Your task to perform on an android device: Send a mail to dbwscratch.test.id4@gmail.com with subject Testing of Mobile
Image 0: 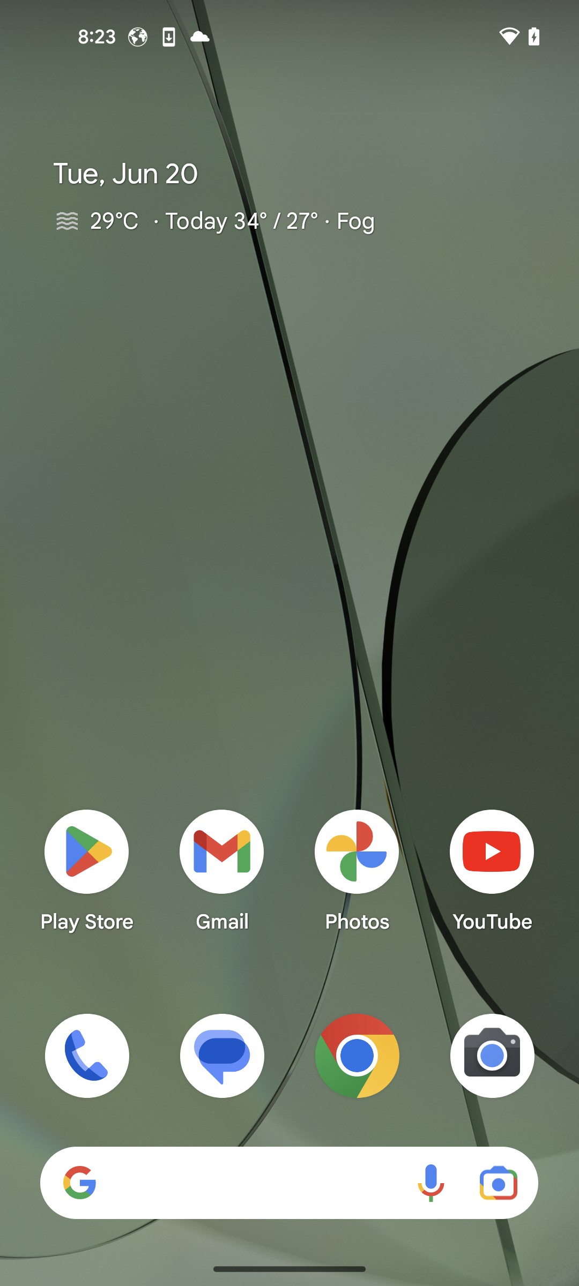
Open gmail app
Step 0: open app "Gmail"
Image 1: 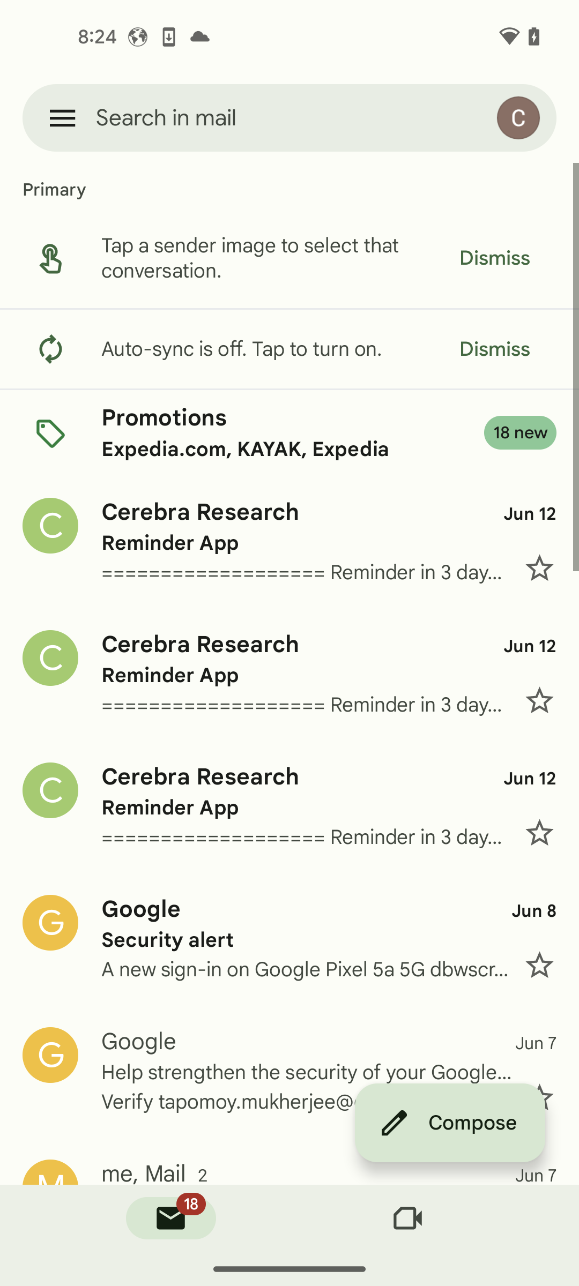
click on compose button in the bottom left of the screen
Step 1: click (450, 1123)
Image 2: 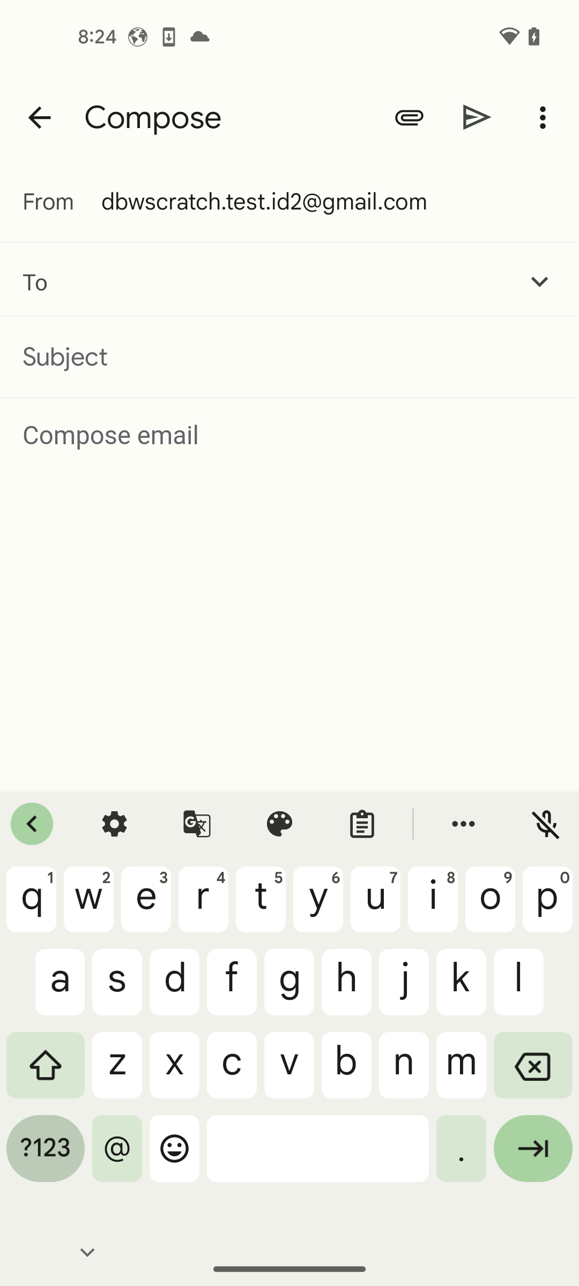
enter receiver email address dbwscratch.test.id4@gmail.com  
Step 2: type "dbwscratch.test.id4@gmail.com"
Image 3: 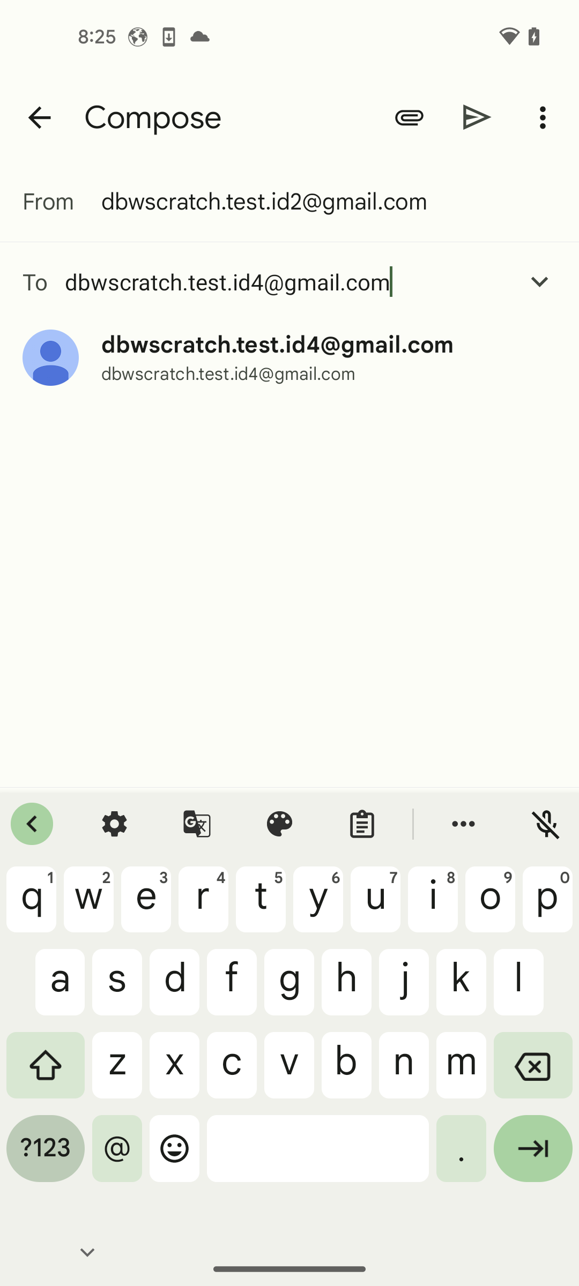
select the dbwscratch.test.id4@gmail.com email address
Step 3: click (277, 345)
Image 4: 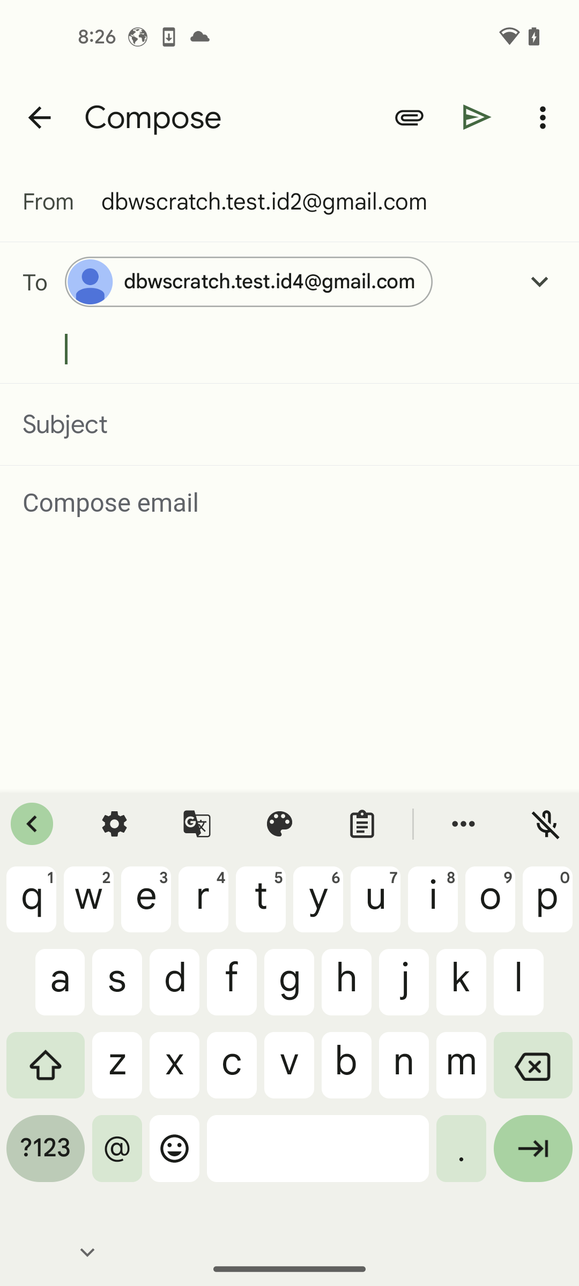
click on subject
Step 4: click (289, 424)
Image 5: 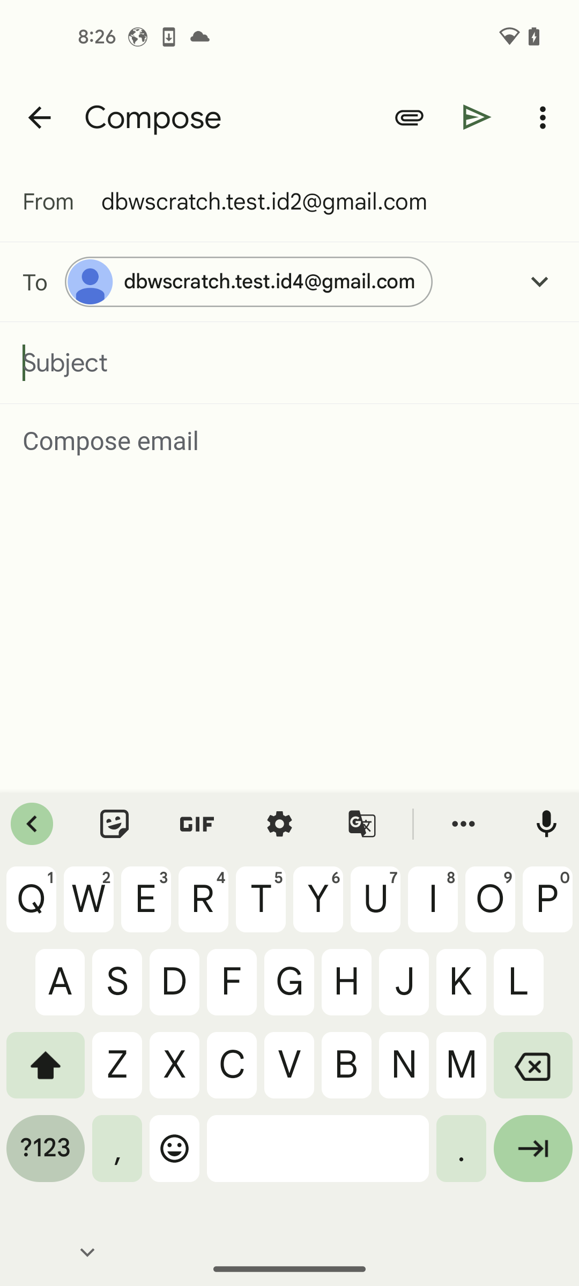
enter subject Testing of mobile
Step 5: type "testing of mobile"
Image 6: 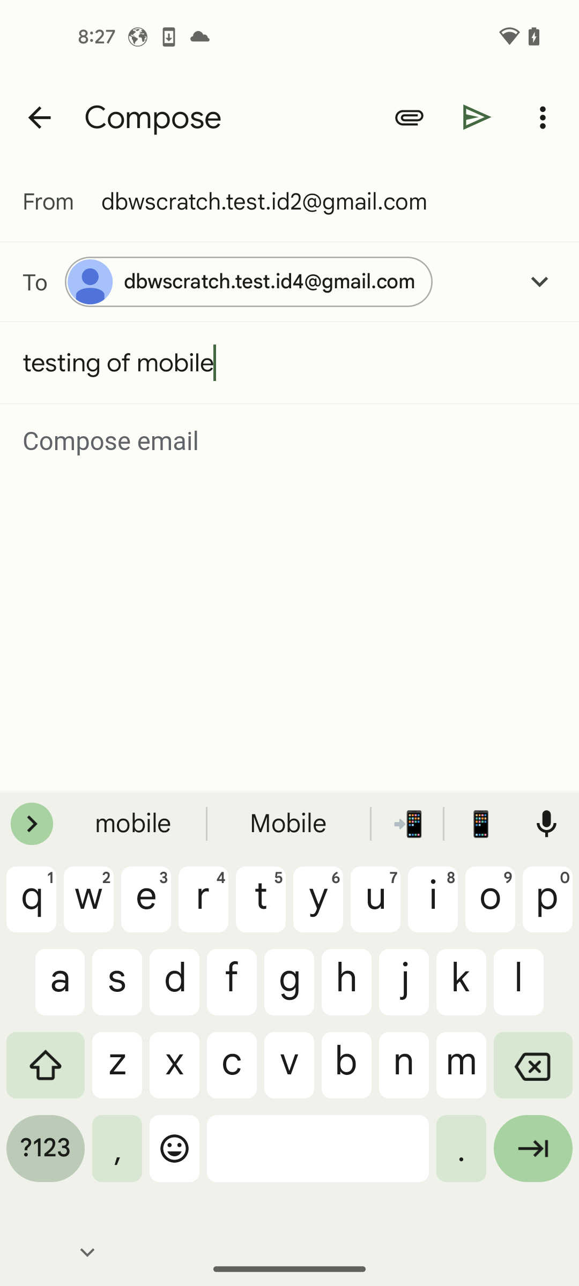
click on email body
Step 6: click (291, 442)
Image 7: 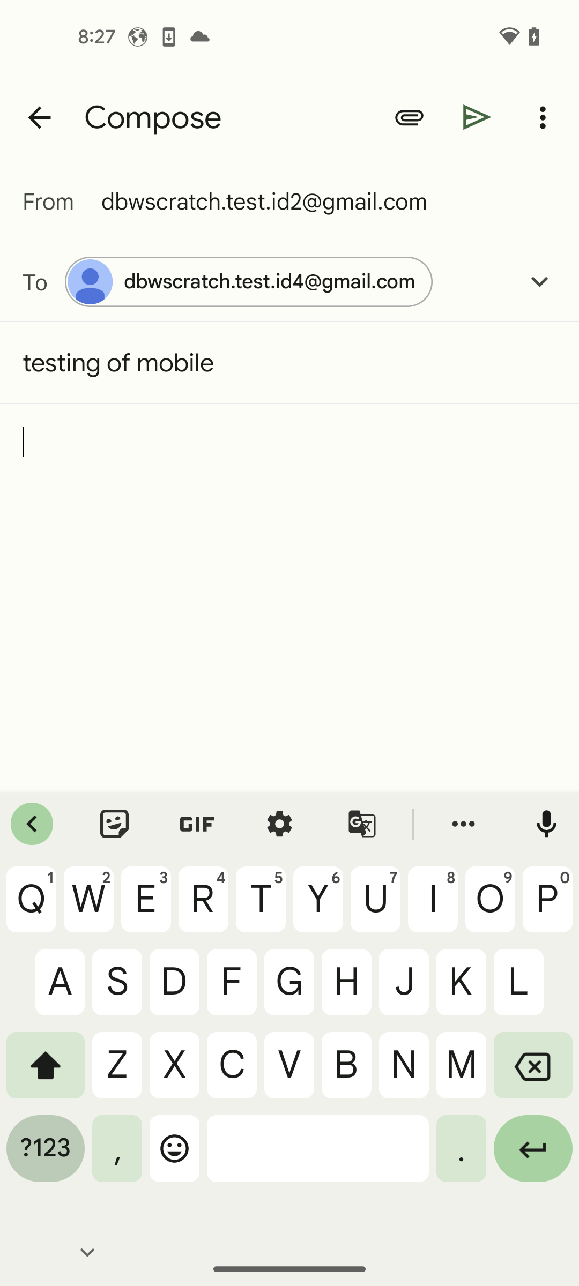
enter details of testing of mobile
Step 7: type "we are testing OnePlus nord mobile on 27 june 2023 in Delhi testing center."
Image 8: 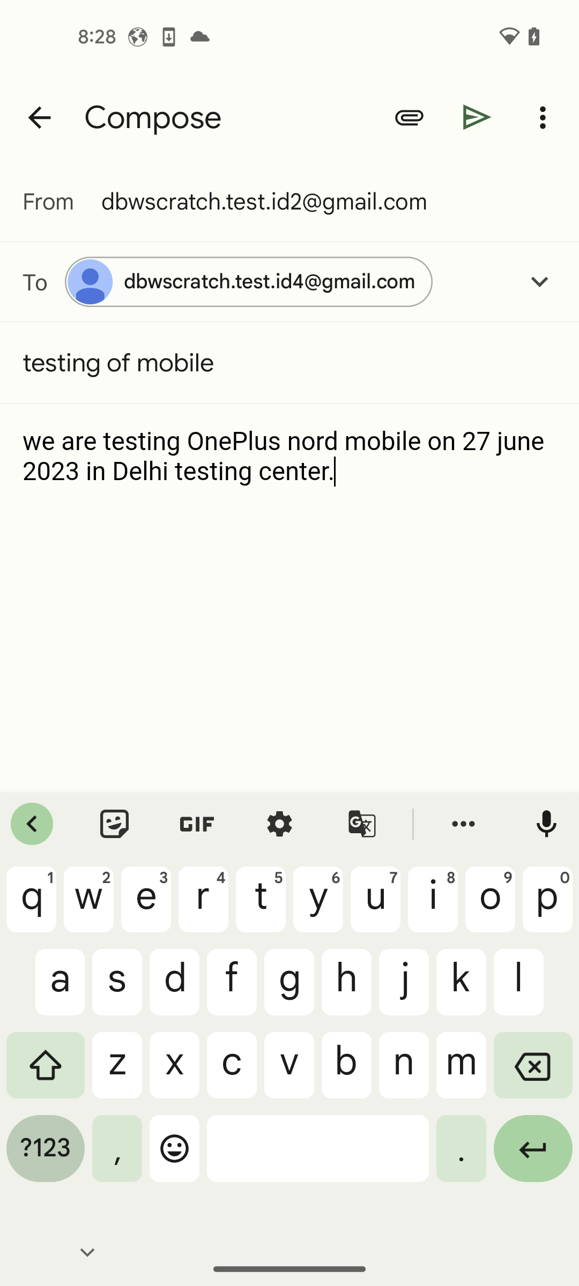
click on send icon
Step 8: click (477, 117)